Your task to perform on an android device: Search for the sports shoes in size 9 on the Shopclues app.
Image 0: 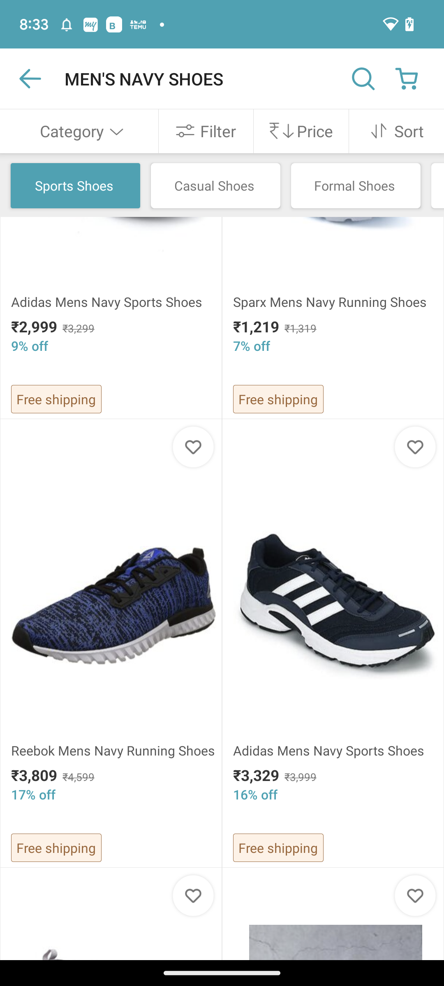
Click on filter at the top of the screen.
Step 0: click (202, 118)
Image 1: 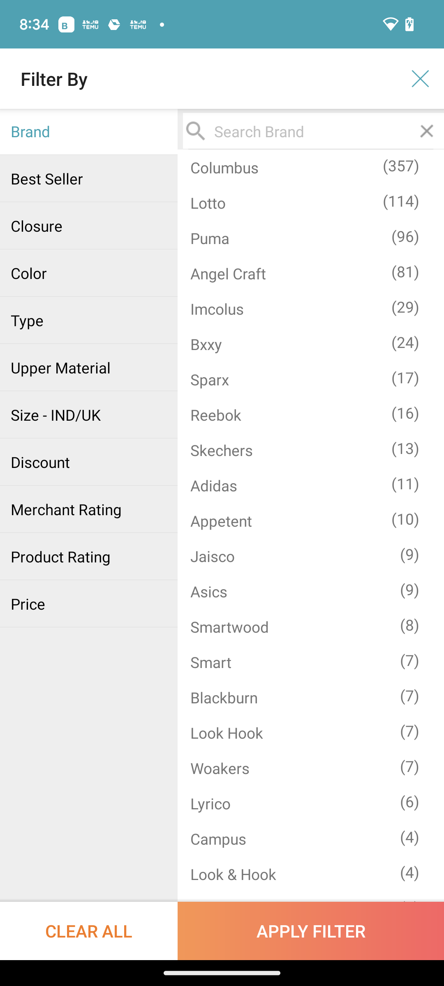
Click on size below upper material and above discount on the left side of the screen.
Step 1: click (89, 415)
Image 2: 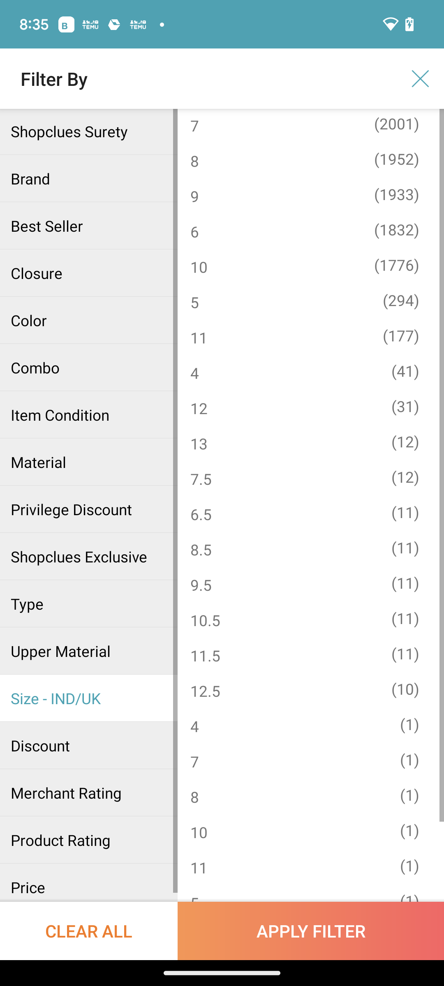
Click on number 9 in the middle of the screen.
Step 2: click (196, 194)
Image 3: 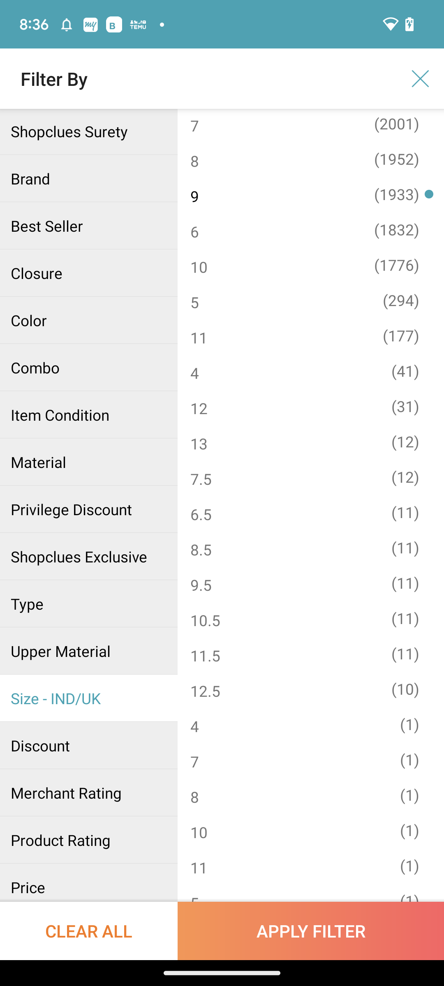
Click on apply filter at the bottom right of the screen.
Step 3: click (311, 931)